Your task to perform on an android device: I have some EGP, which is not use for me as I am back home. So, I want to know how much the 100 EGP will become when converted into Jordanian Dinar in the XE converter app.
Image 0: 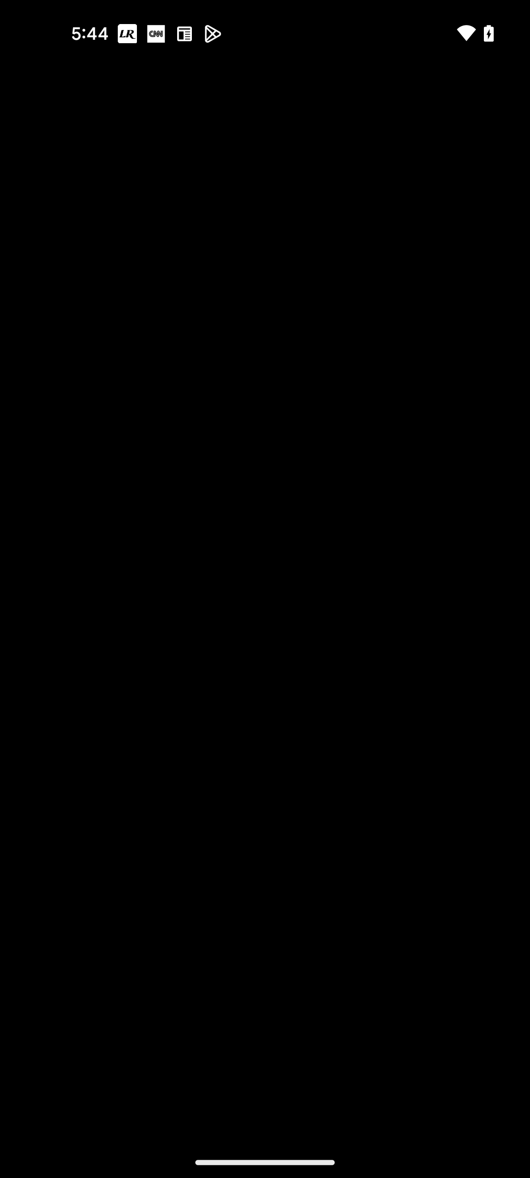
Open Xe app
Step 0: open app "Xe"
Image 1: 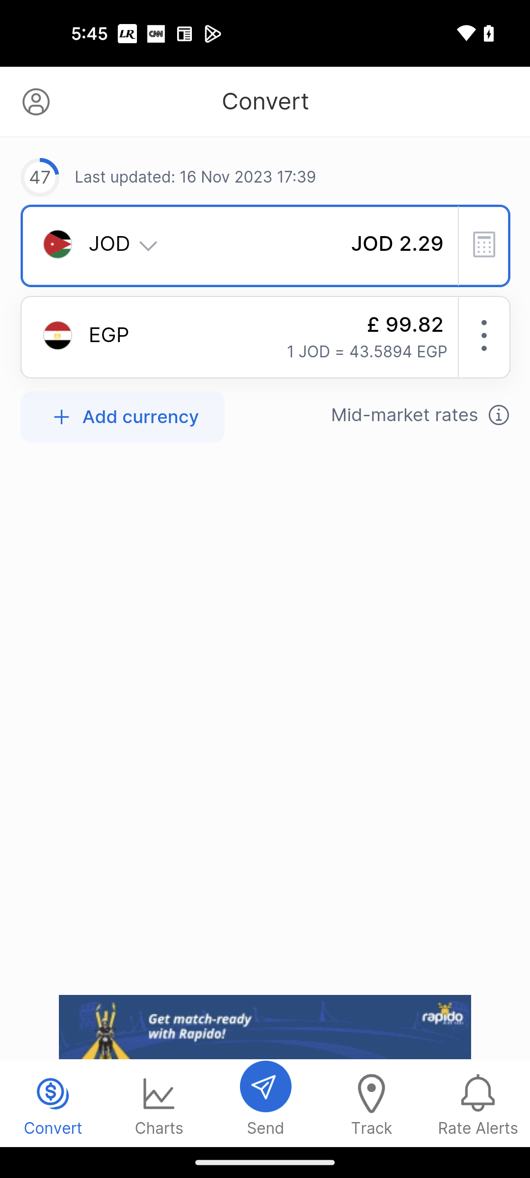
Click on the EGP
Step 1: click (266, 343)
Image 2: 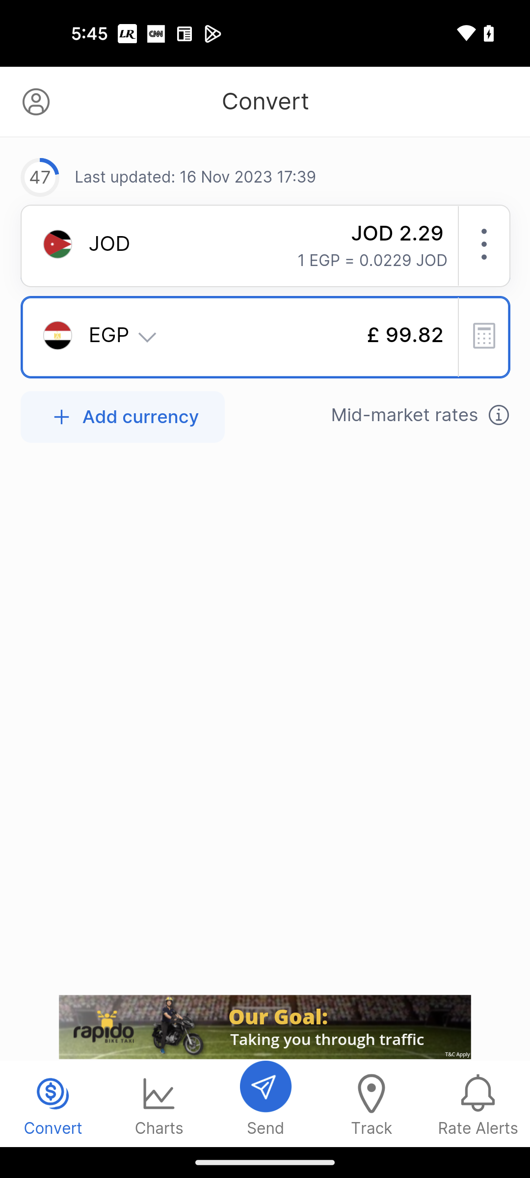
Click on the Calculator icon
Step 2: click (266, 343)
Image 3: 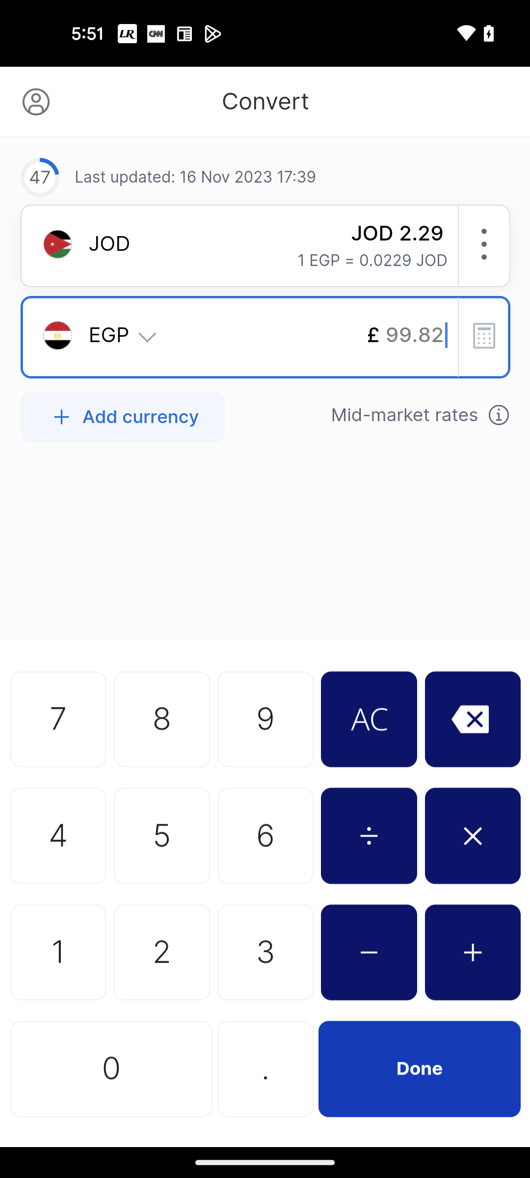
Type 100
Step 3: click (266, 607)
Image 4: 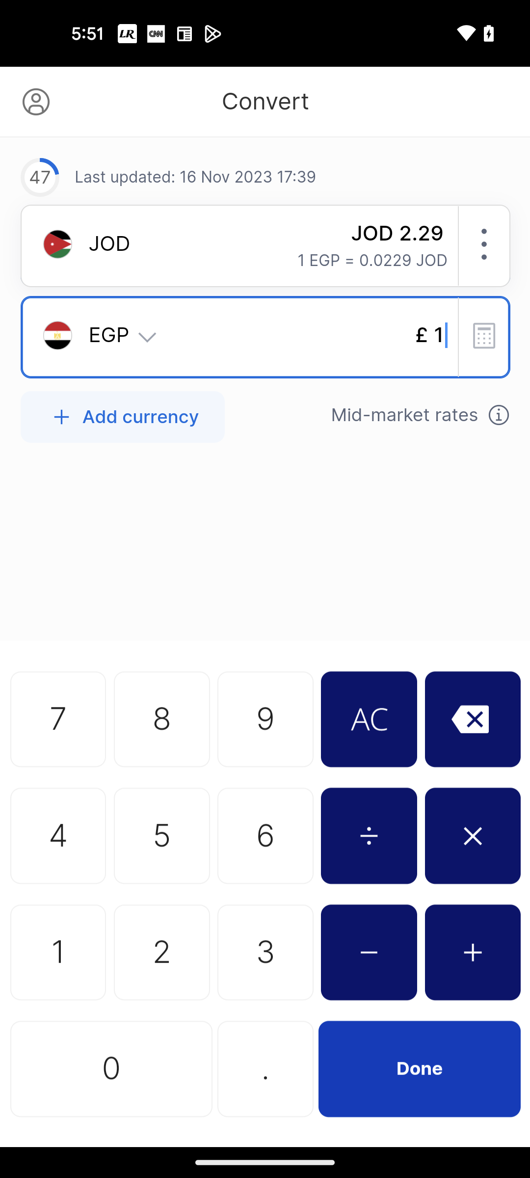
Type 100
Step 4: click (159, 1104)
Image 5: 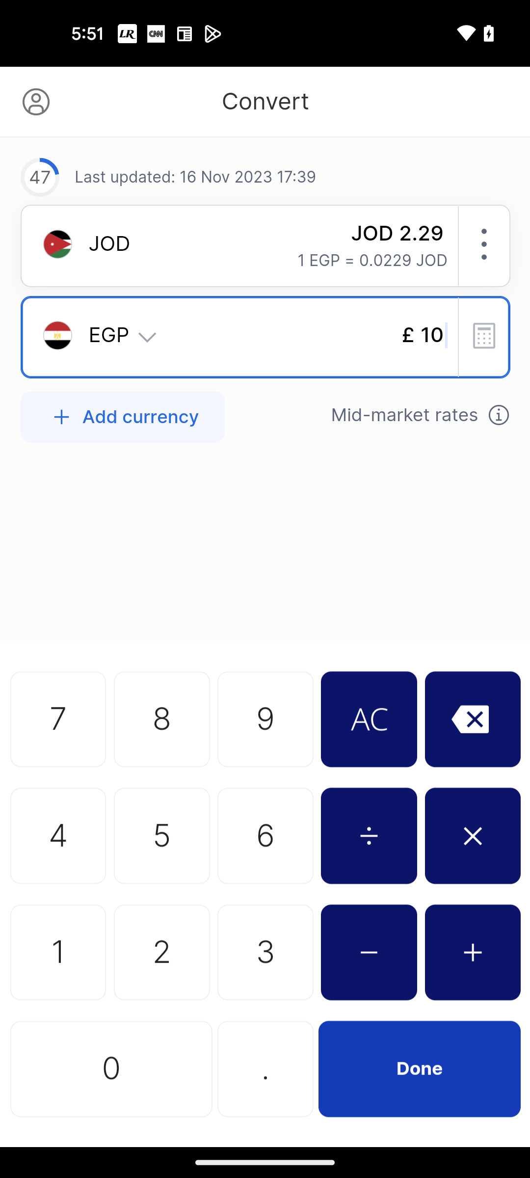
Type 100
Step 5: click (159, 1104)
Image 6: 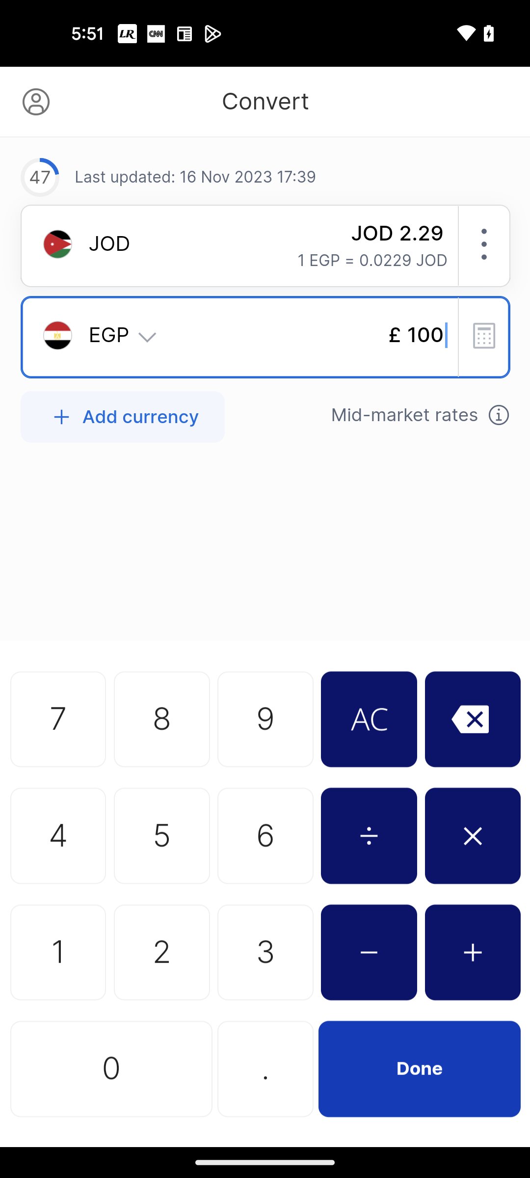
Click on the Done button
Step 6: click (419, 1068)